Your task to perform on an android device: In the Flipkart app, I want to Wipro Aries 6w Rechargeable LED  to my wishlist Since I need to change my light  in my  house.
Image 0: 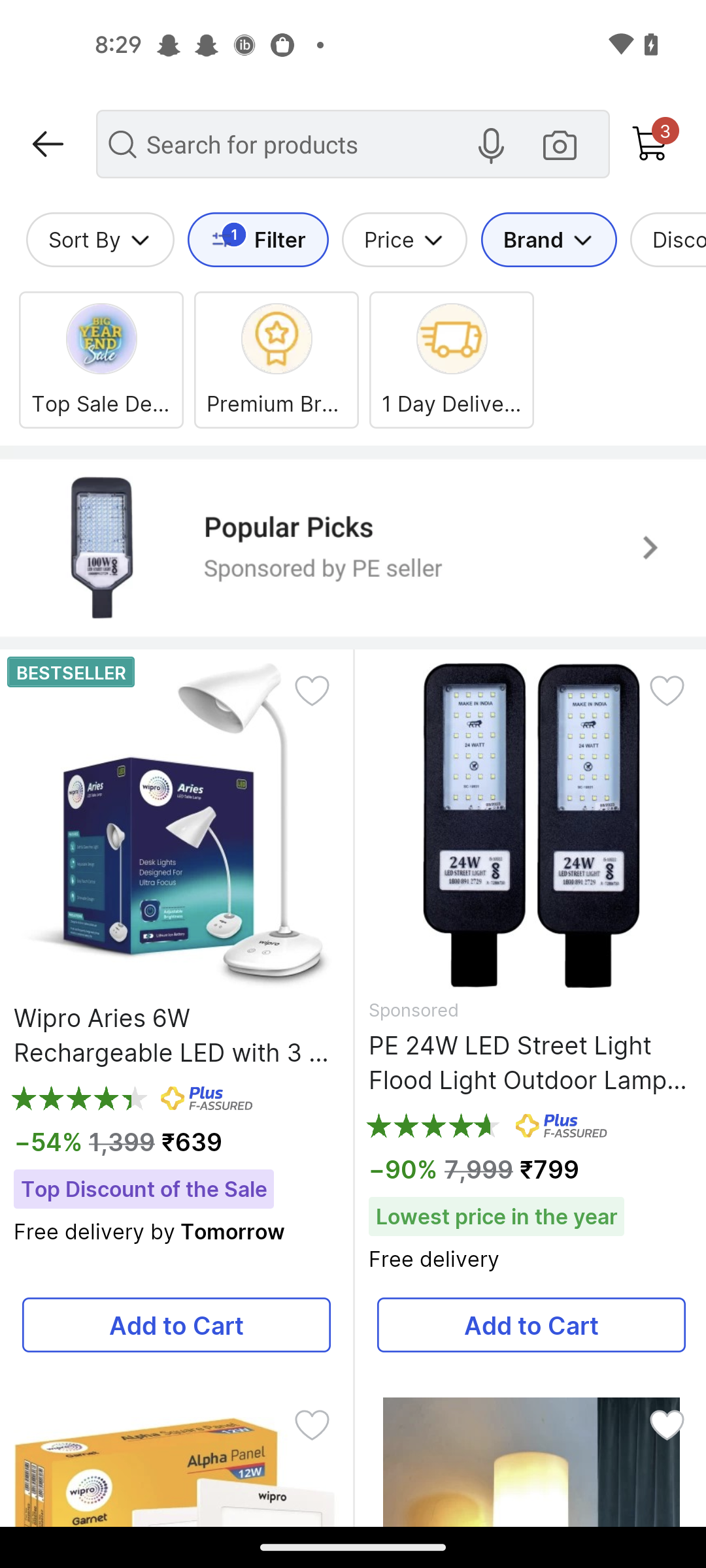
Click on the Aries 6w Rechargeable LED
Step 0: click (176, 825)
Image 1: 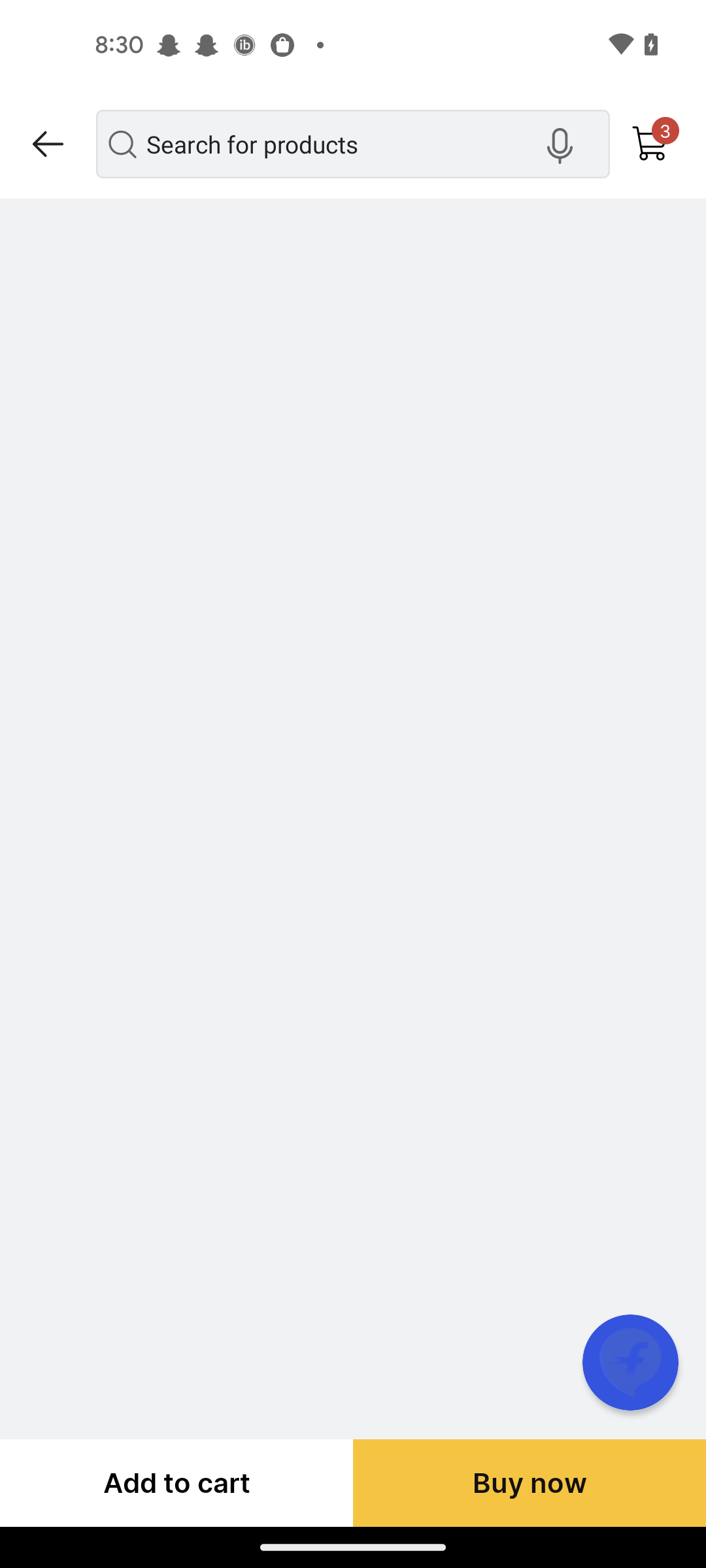
Click on the Aries 6w Rechargeable LED
Step 1: wait
Image 2: 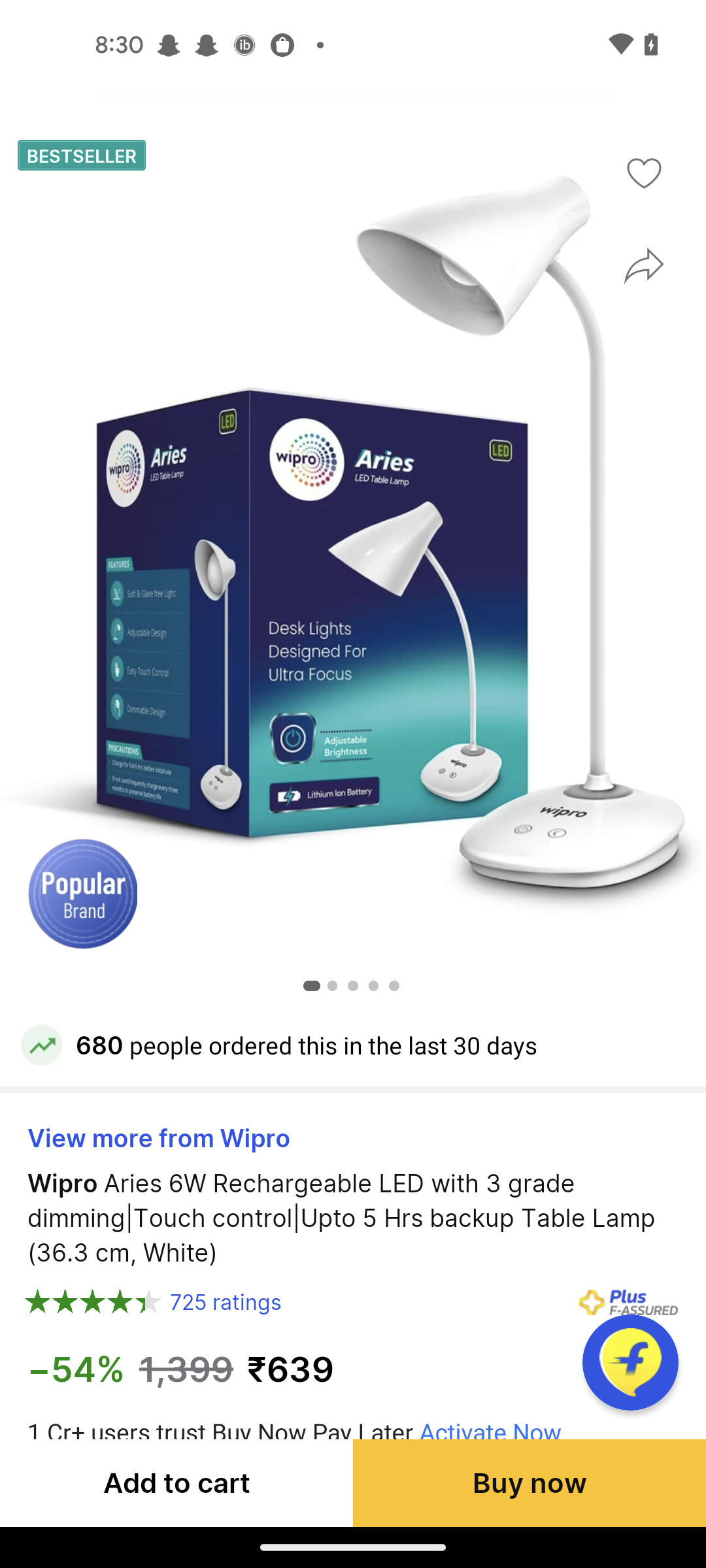
Click on the Wishlist icon
Step 2: click (643, 172)
Image 3: 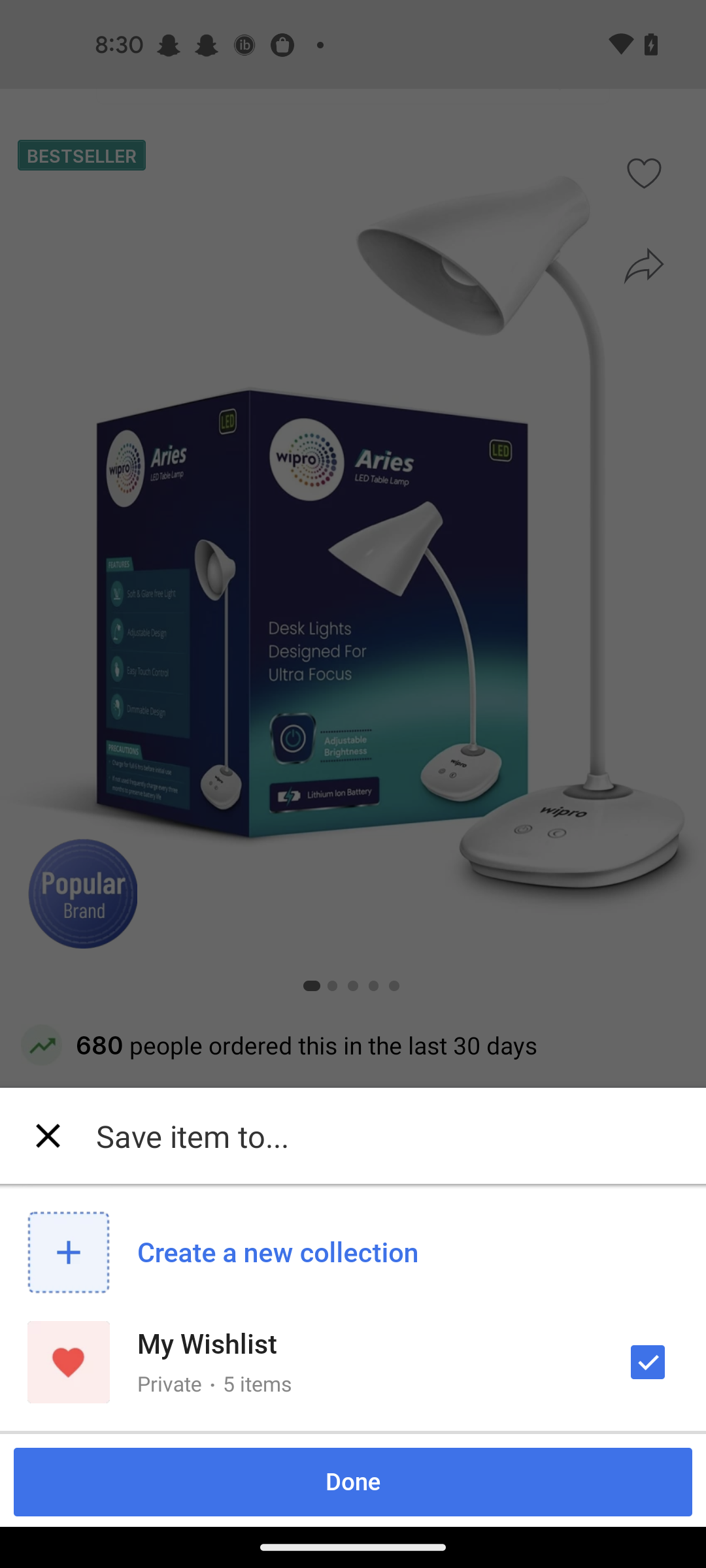
Click on the Wishlist icon
Step 3: wait